Your task to perform on an android device: Open the Red Cross emergency app and select Heart Attack First Aid.
Image 0: 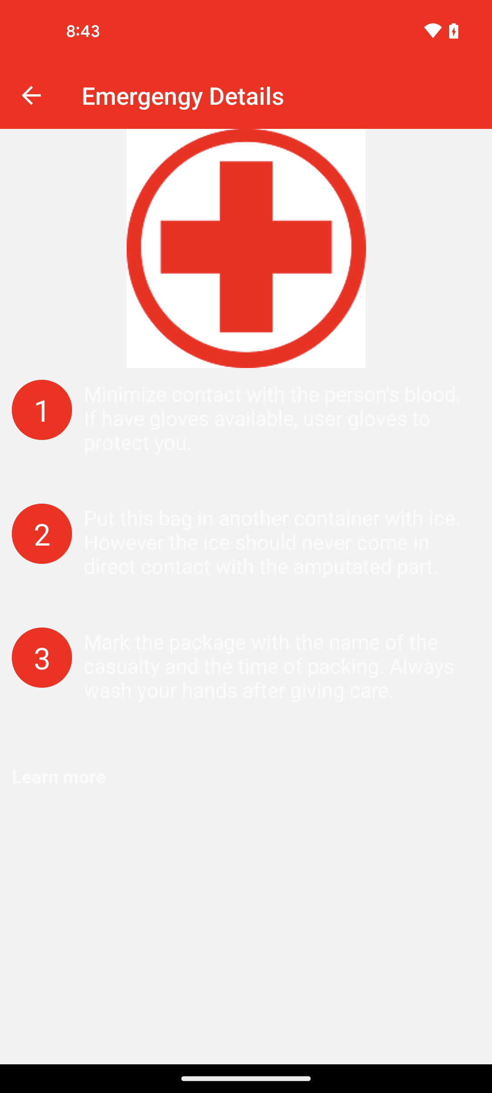
Go back to the previous page
Step 0: press back button
Image 1: 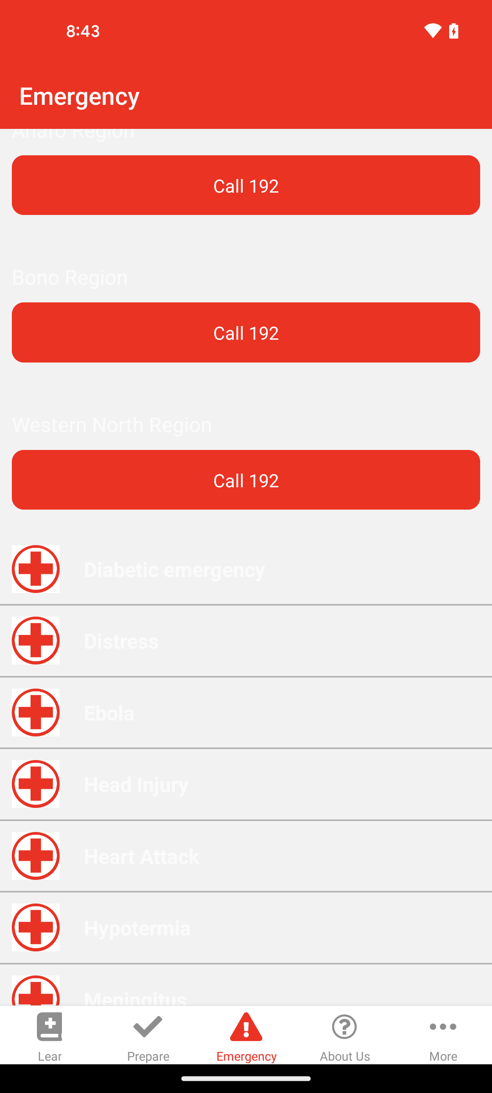
Tap on the Lear option at the bottom left corner of the screen
Step 1: click (49, 1026)
Image 2: 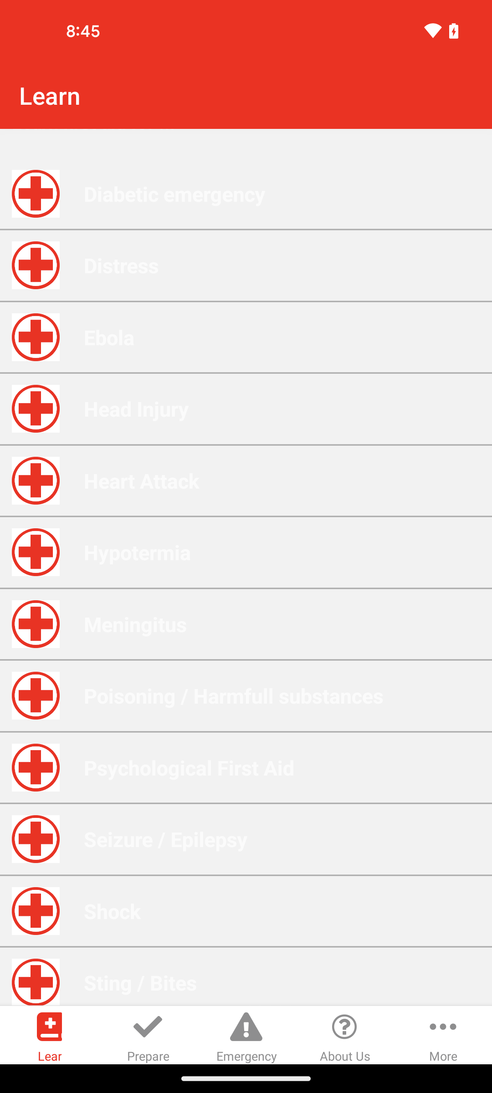
Tap on the heart attack option
Step 2: click (246, 480)
Image 3: 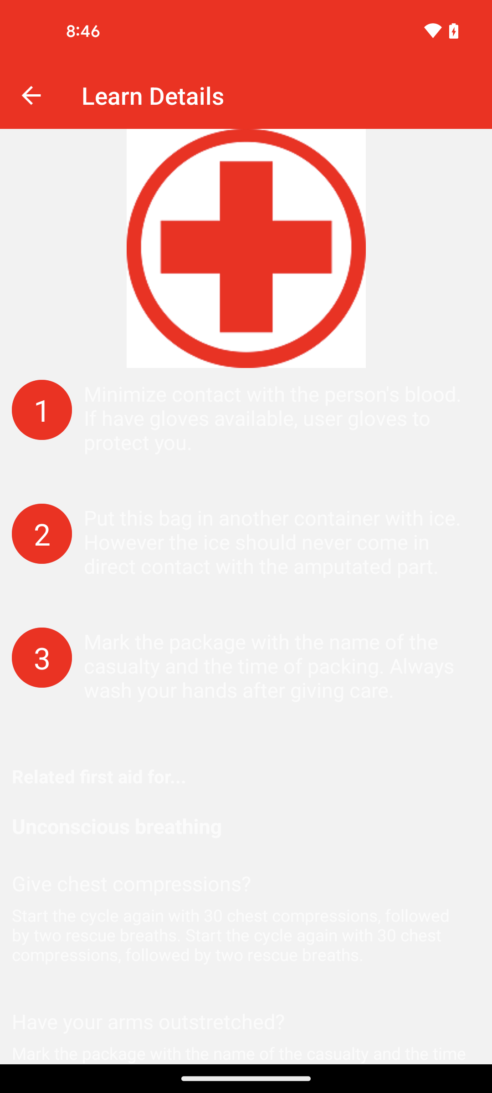
Swipe up to view more
Step 3: scroll down